Your task to perform on an android device: I forgot to add the location for the meeting, so on the Doodle app, edit the "EMPLOYMENT FAIR EVENT" meeting and add Canada to the meeting location.
Image 0: 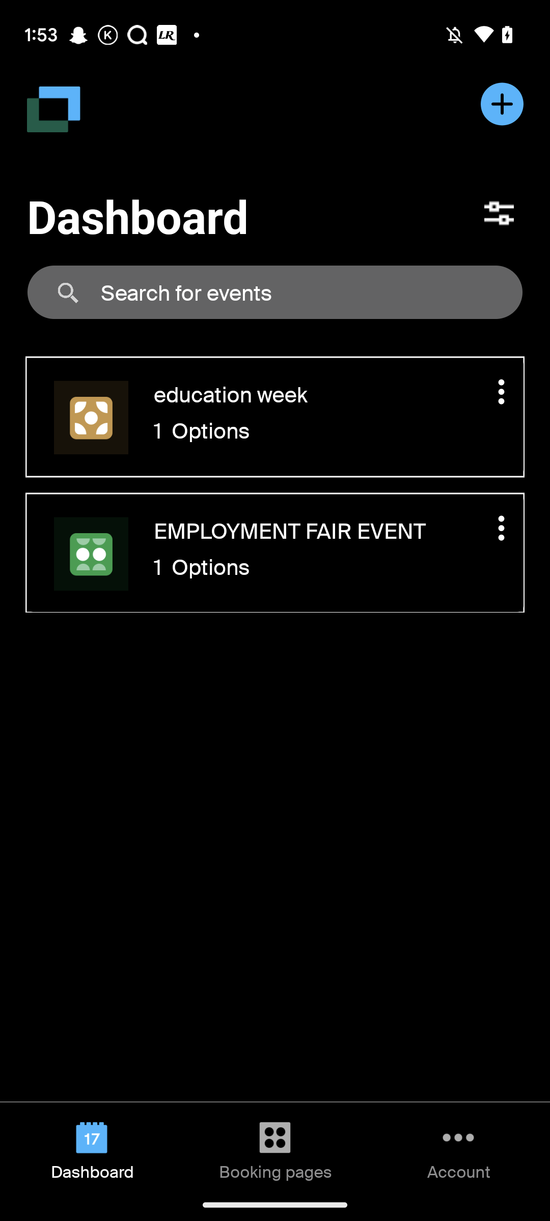
Click on the three Dots at the right side of the EMPLOYMENT FAIR EVENT tab.
Step 0: click (500, 547)
Image 1: 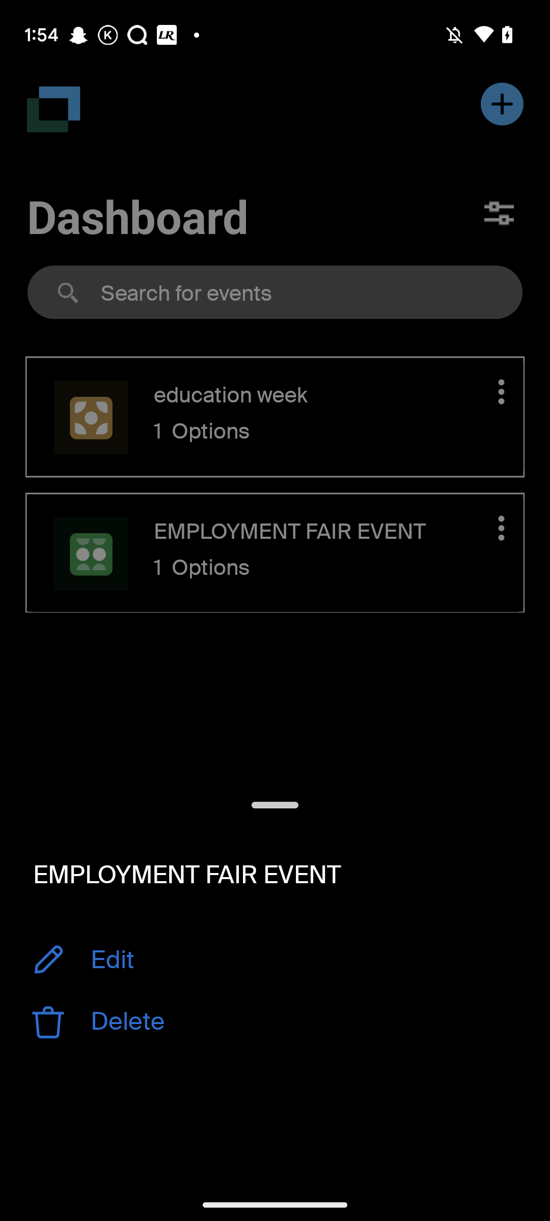
Click on the Edit button.
Step 1: click (99, 961)
Image 2: 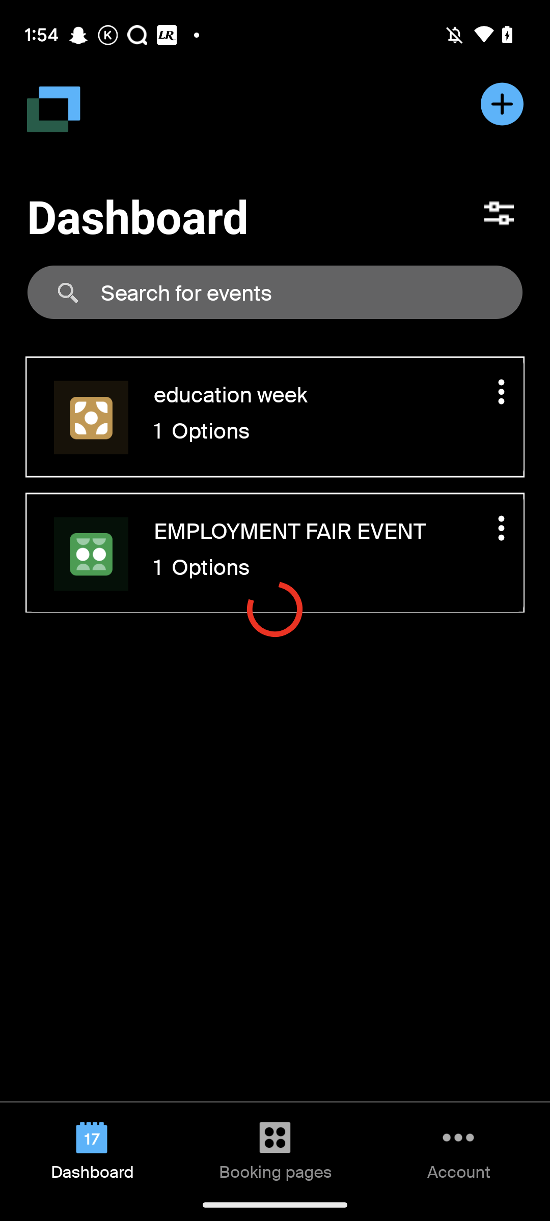
Click on the Edit button.
Step 2: wait
Image 3: 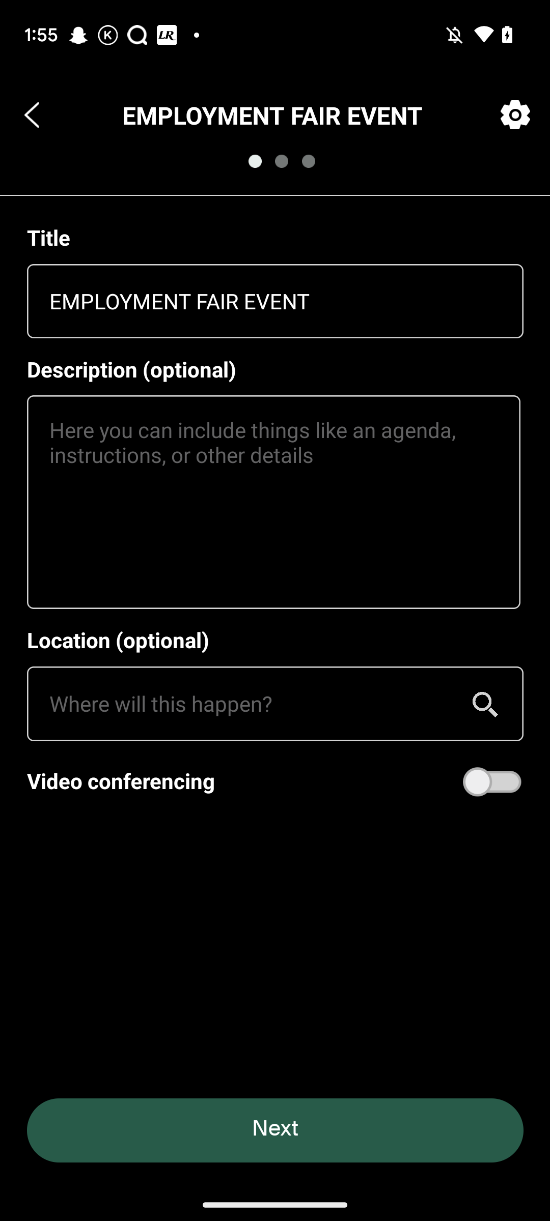
Click on the Location Input box.
Step 3: click (250, 703)
Image 4: 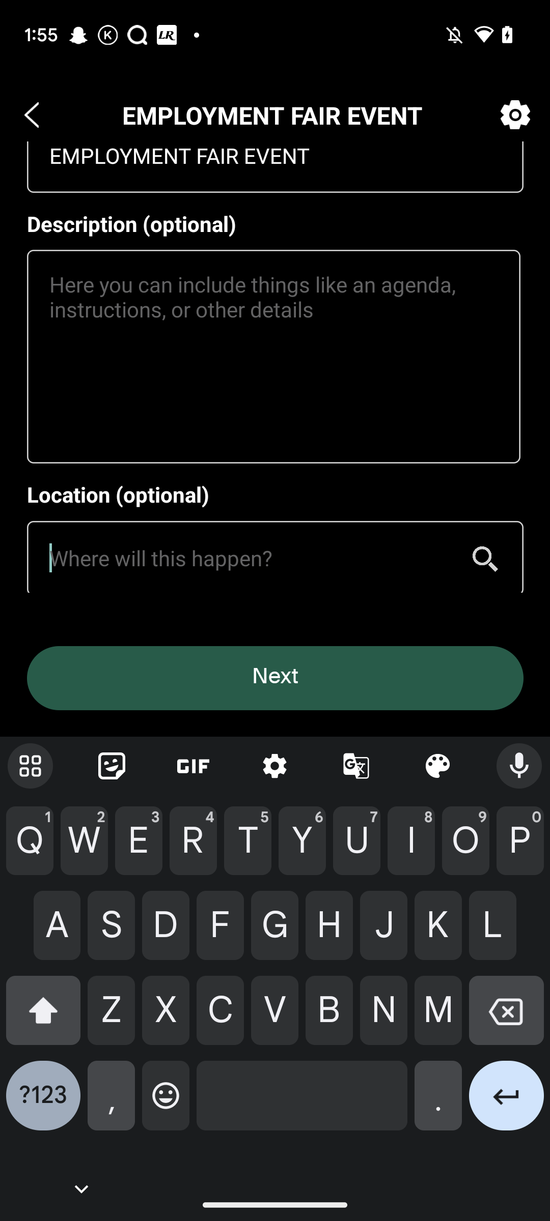
Type Canada in the Location input box.
Step 4: type "Canada"
Image 5: 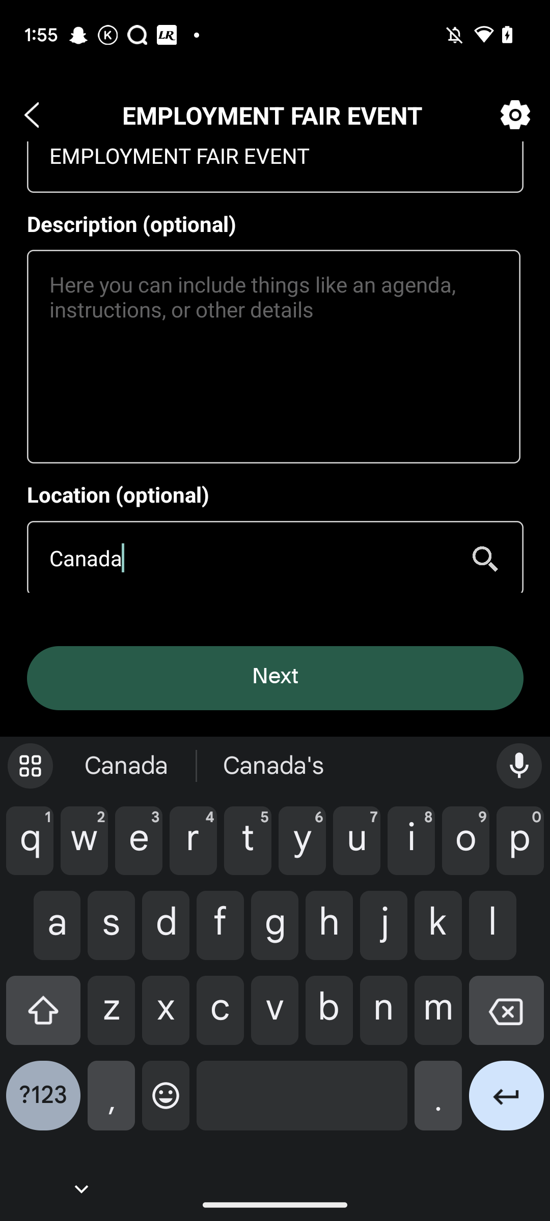
Click on the Next button
Step 5: click (276, 678)
Image 6: 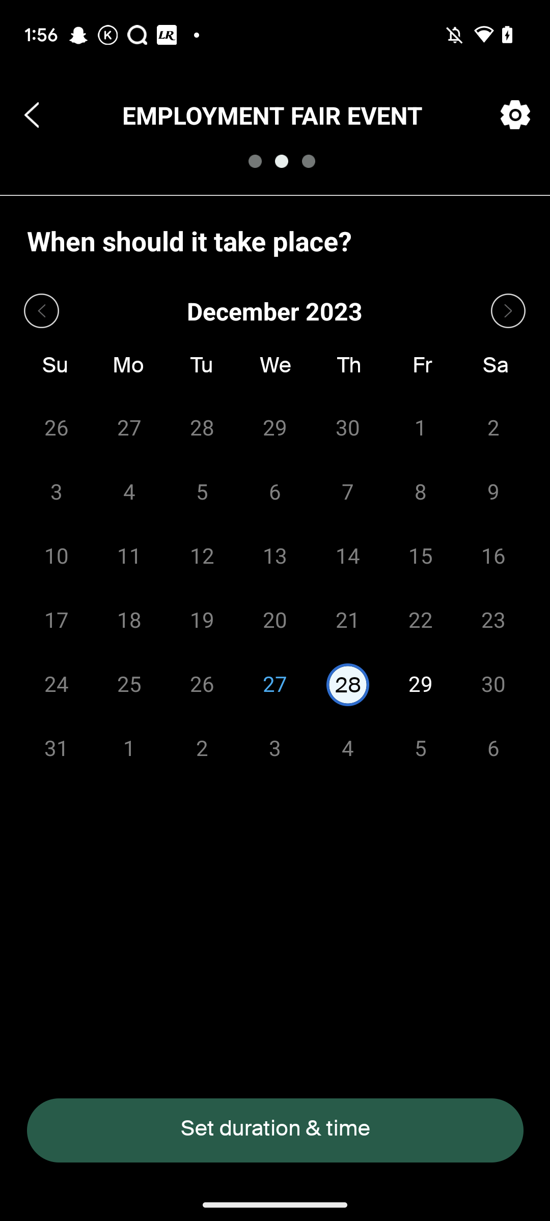
Click on the Set duration& time button at the bottom.
Step 6: click (275, 1130)
Image 7: 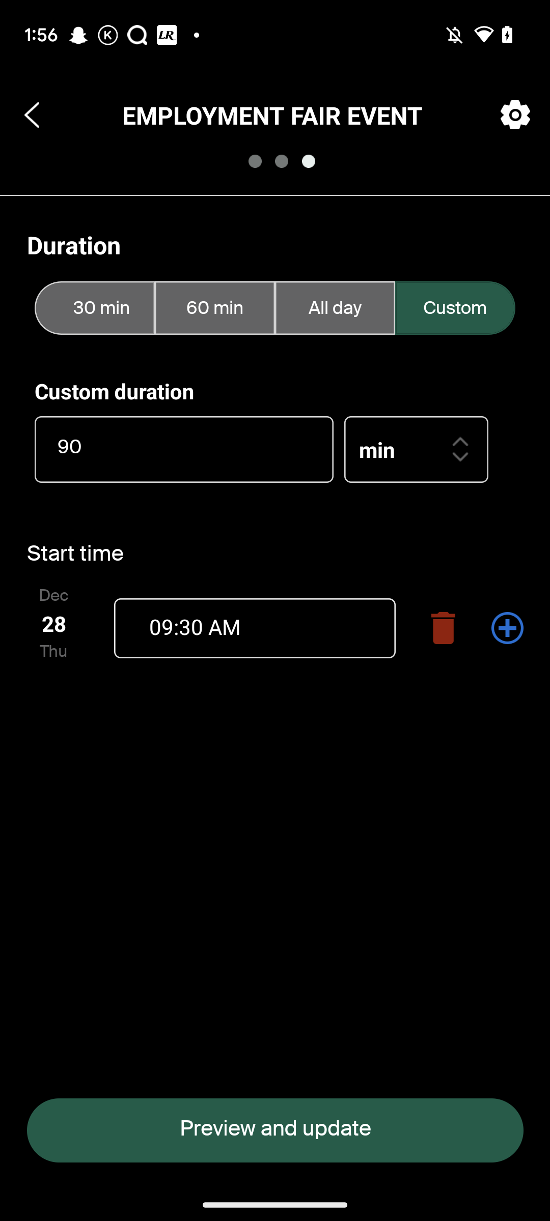
Click on the Preview and update tab at the bottom.
Step 7: click (275, 1130)
Image 8: 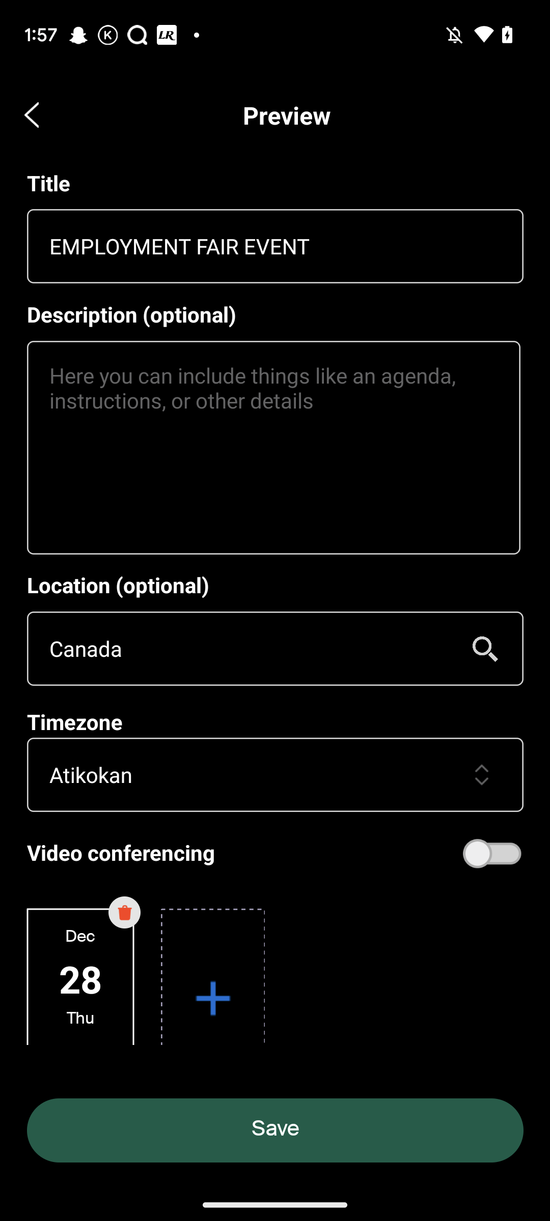
Click on the Save button at the bottom.
Step 8: click (313, 1138)
Image 9: 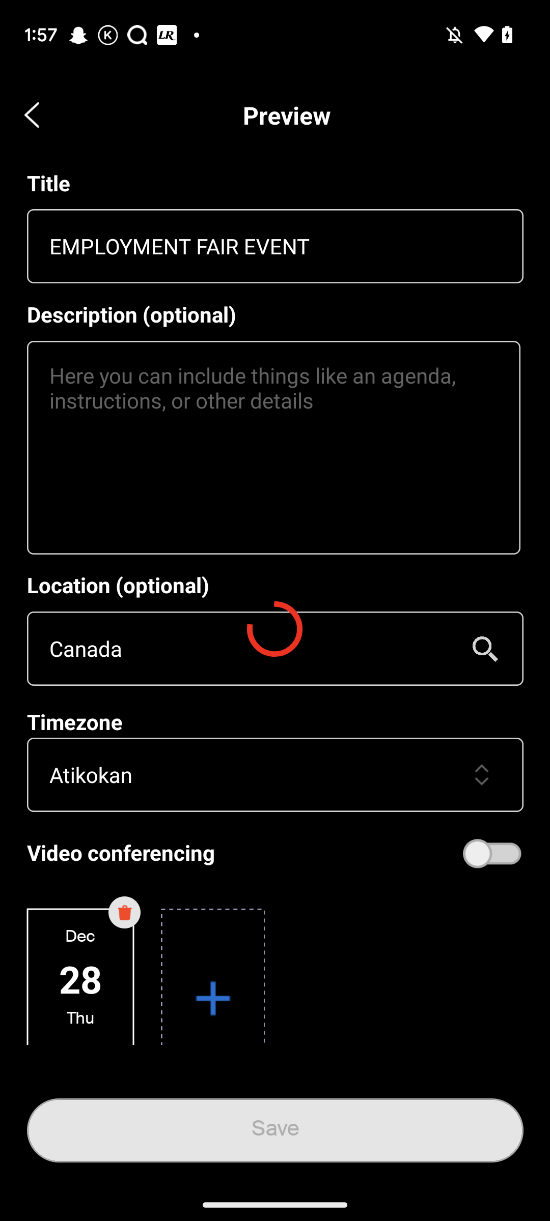
Click on the Save button at the bottom.
Step 9: wait